Your task to perform on an android device: "I want to keep track of the AED to GBP conversion rates on the currency app since I'm curious about the five-day exchange rates."
Image 0: 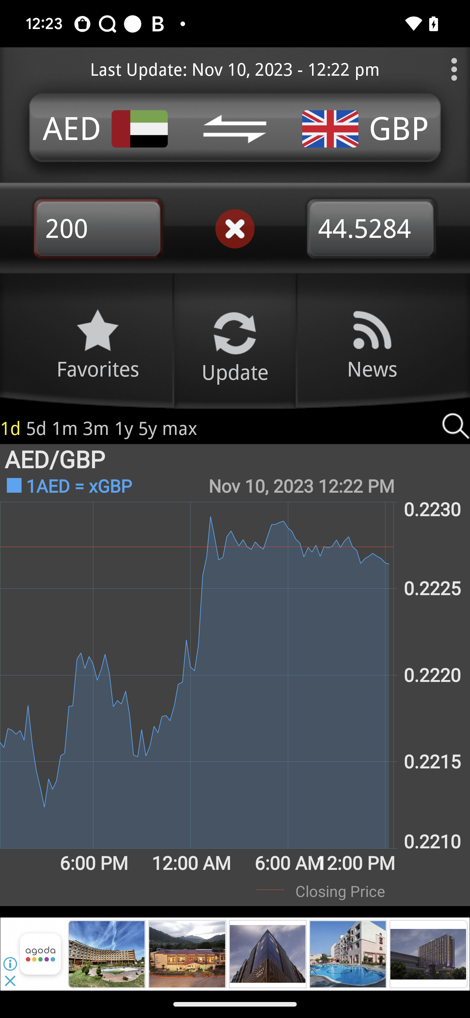
Click on the 5 day to view the rate
Step 0: click (98, 428)
Image 1: 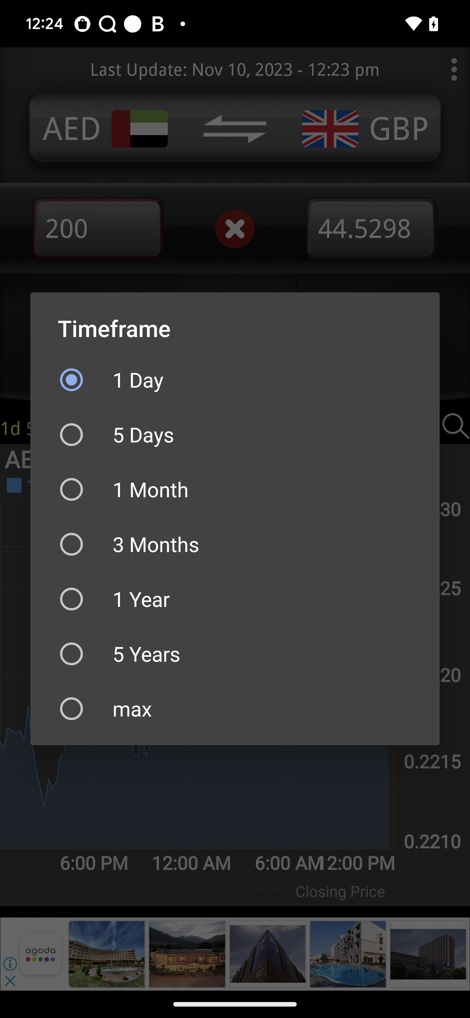
Click on the 5 day option
Step 1: click (235, 435)